Your task to perform on an android device:  view the specifics of the train arrival between 6:19 am and 7:30 am.
Image 0: 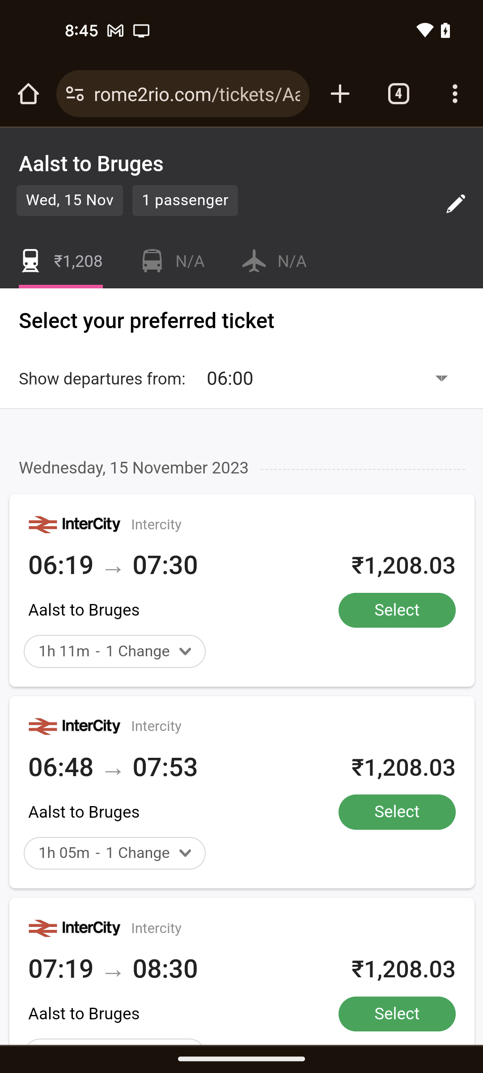
Tap on the first train time 6:19 to 7:30
Step 0: click (242, 586)